Your task to perform on an android device: Compare the prices offered by various vendors for the similar godrej NEH-17 8904039424771 200 mm alloy steel satin finish door handle key lock
Image 0: 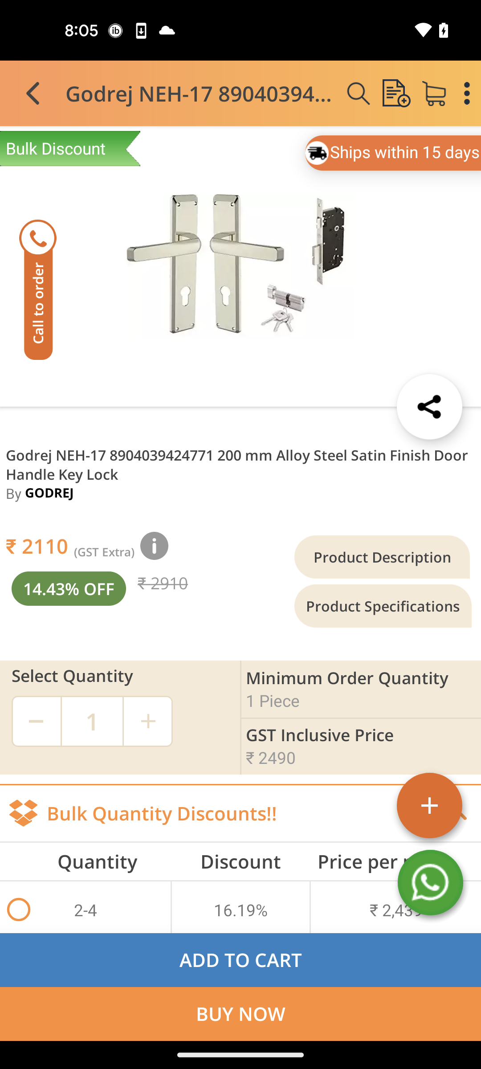
Swipe up to view the similar products to compare
Step 0: scroll down
Image 1: 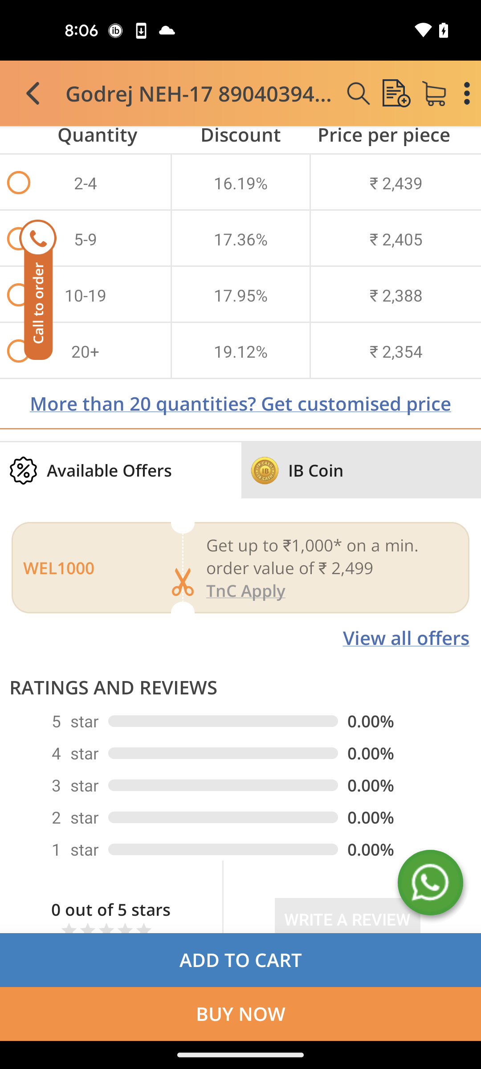
Swipe up to view the similar products to compare
Step 1: scroll down